Your task to perform on an android device: In the Amazon app, I want to search for mattresses in the Home & Furniture section because I need them for my room.
Image 0: 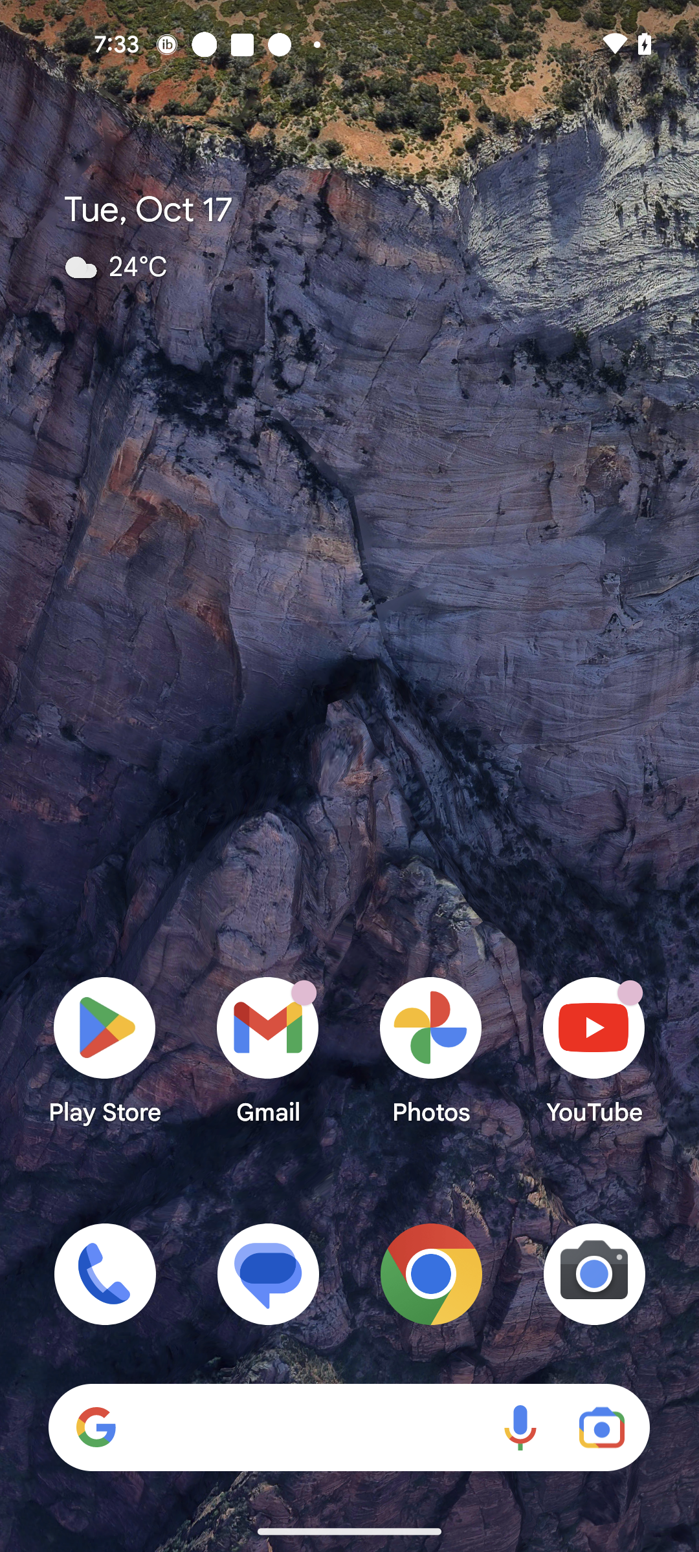
Open Amazon app
Step 0: open app "Amazon"
Image 1: 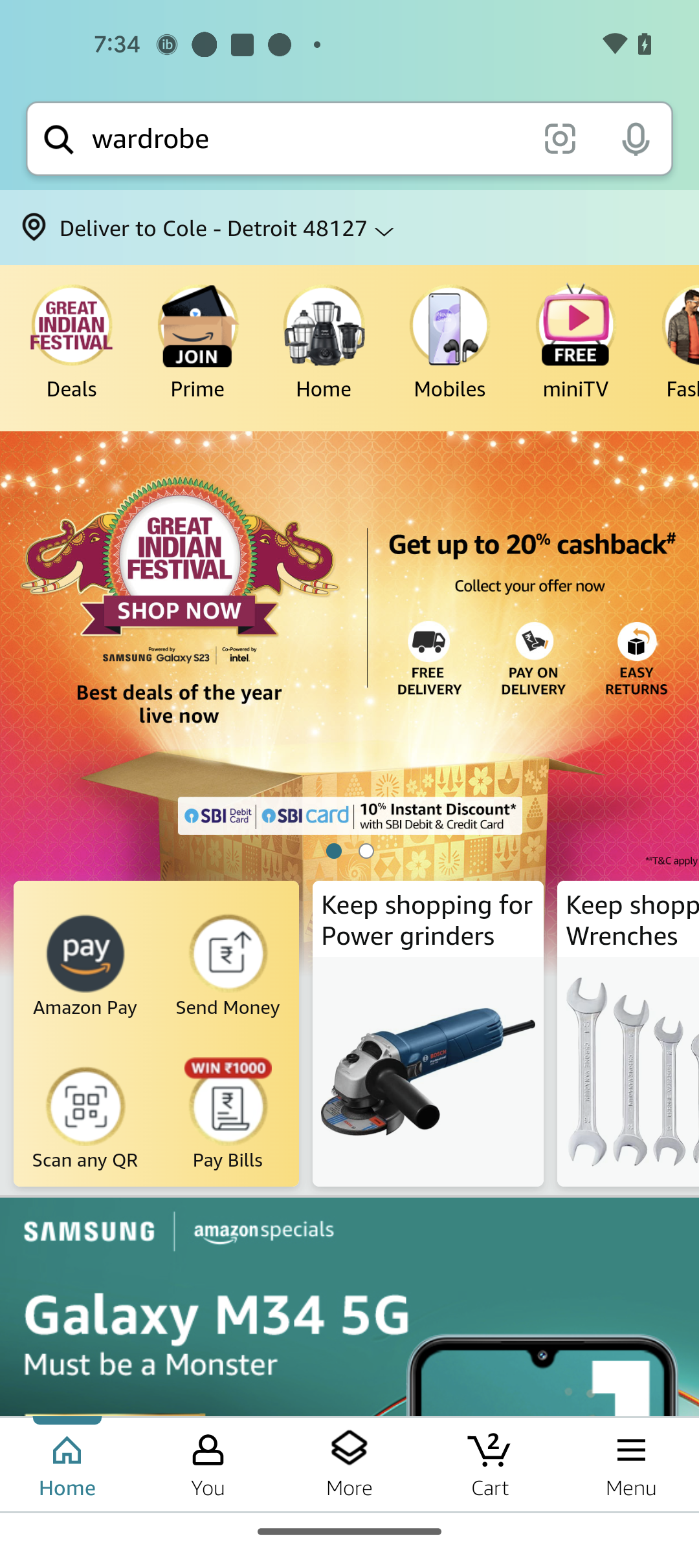
Click on the search bar
Step 1: click (307, 138)
Image 2: 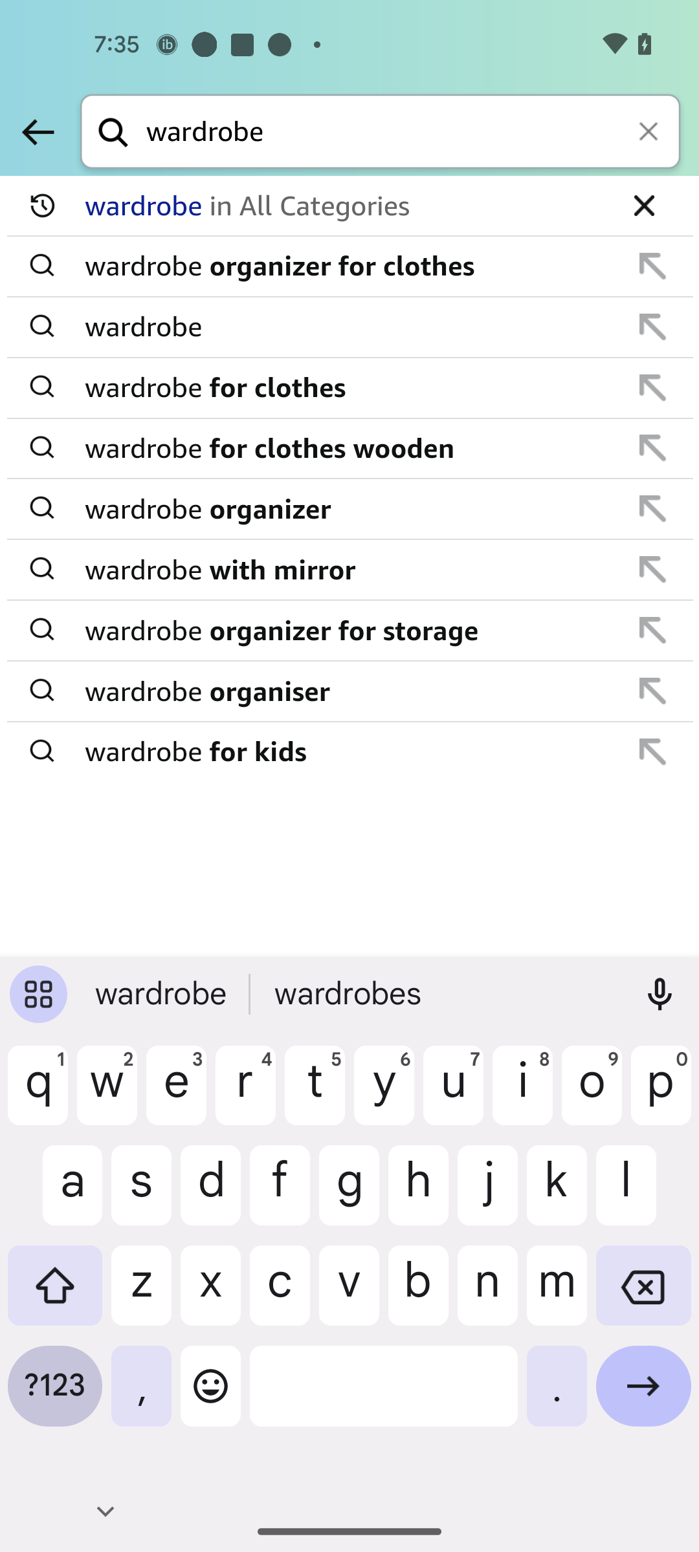
Clear the search bar
Step 2: click (650, 133)
Image 3: 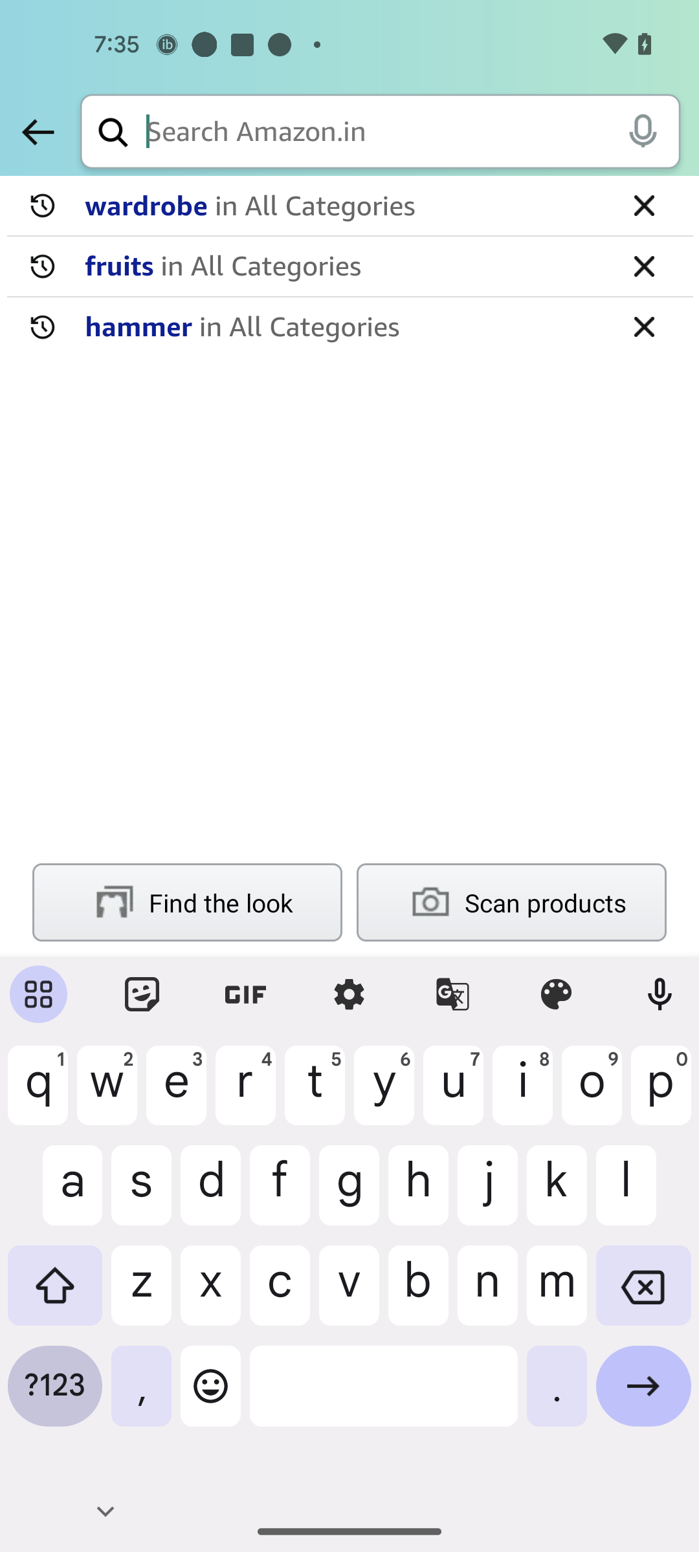
Search for mattresses
Step 3: type "Mattresses"
Image 4: 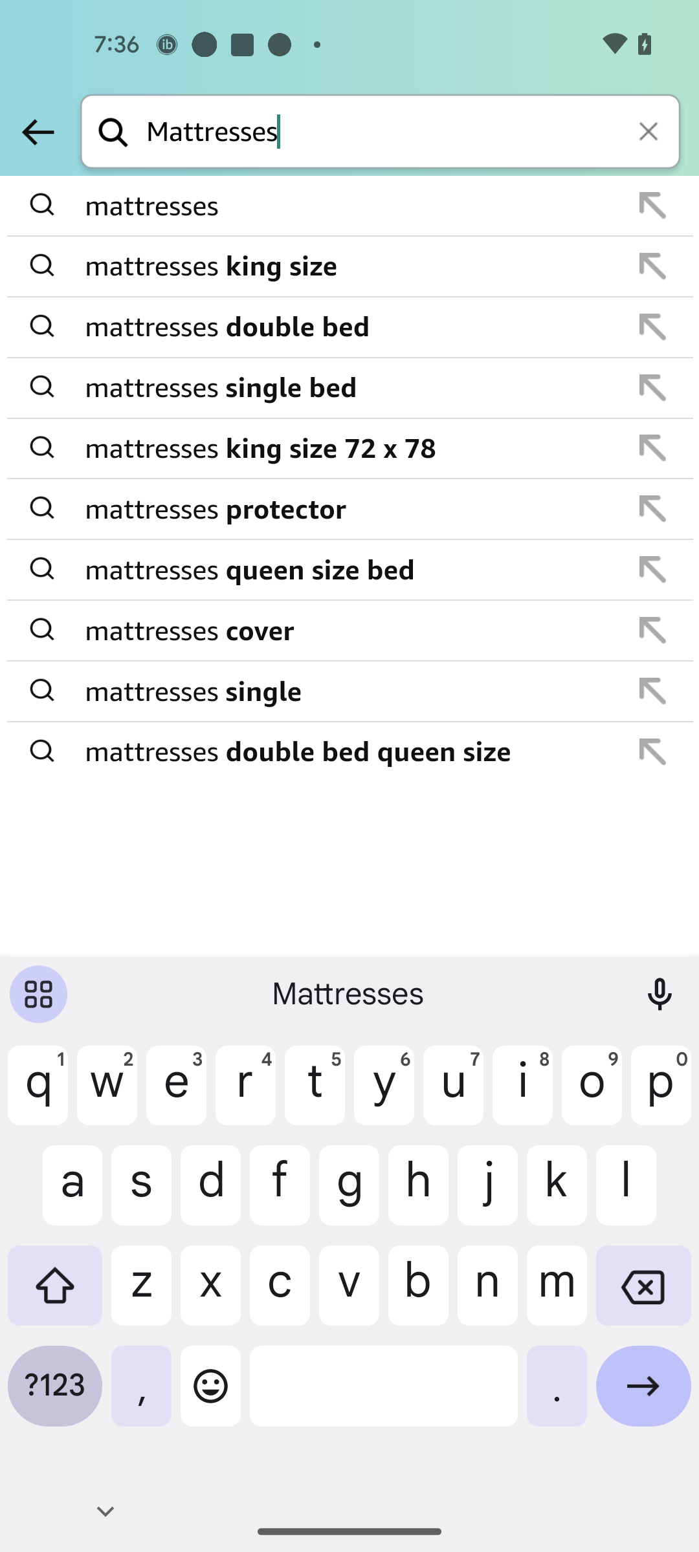
Select the first search result
Step 4: click (351, 206)
Image 5: 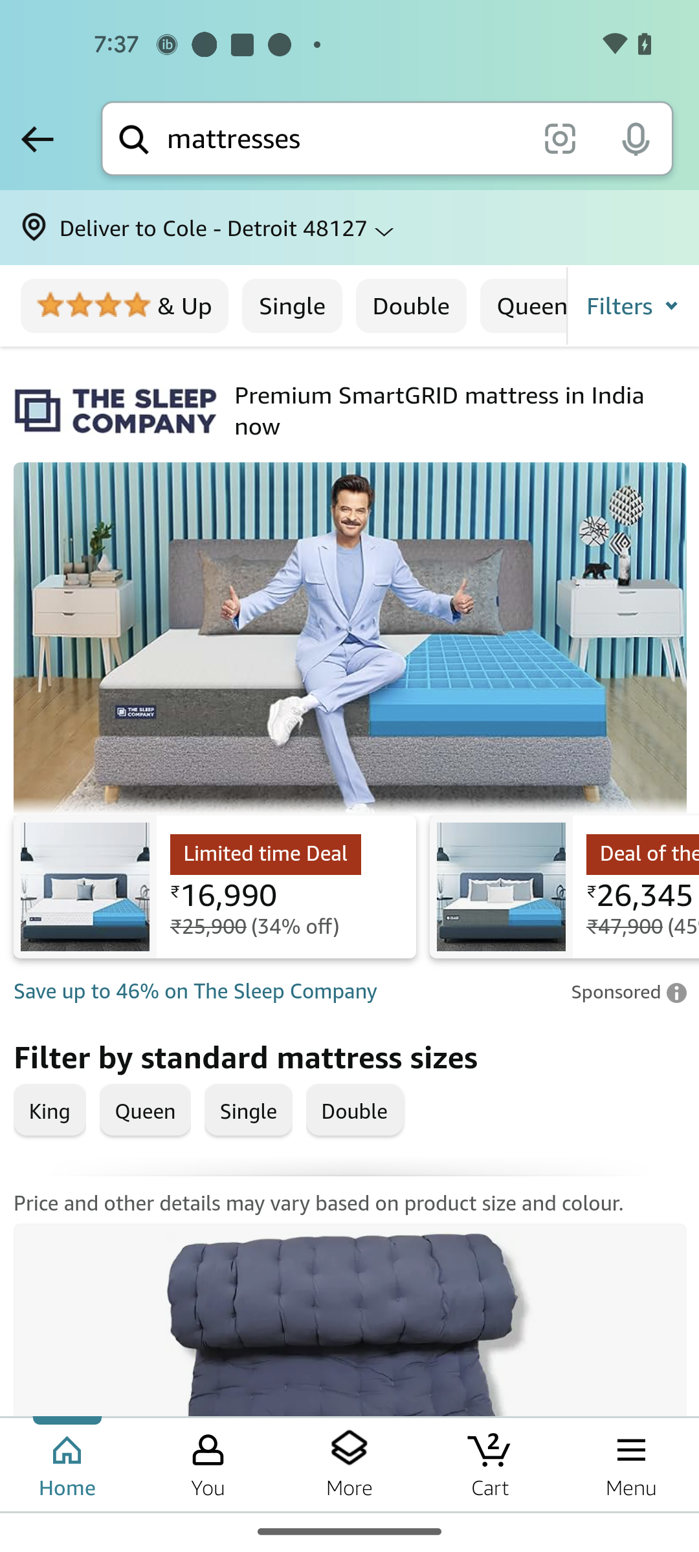
Swipe up to view mattresses
Step 5: scroll down